Your task to perform on an android device: My wife told me to view the comparison of Samba OG Shoes with others before purchasing them, so compare these shoes with others in the adidas app.
Image 1: 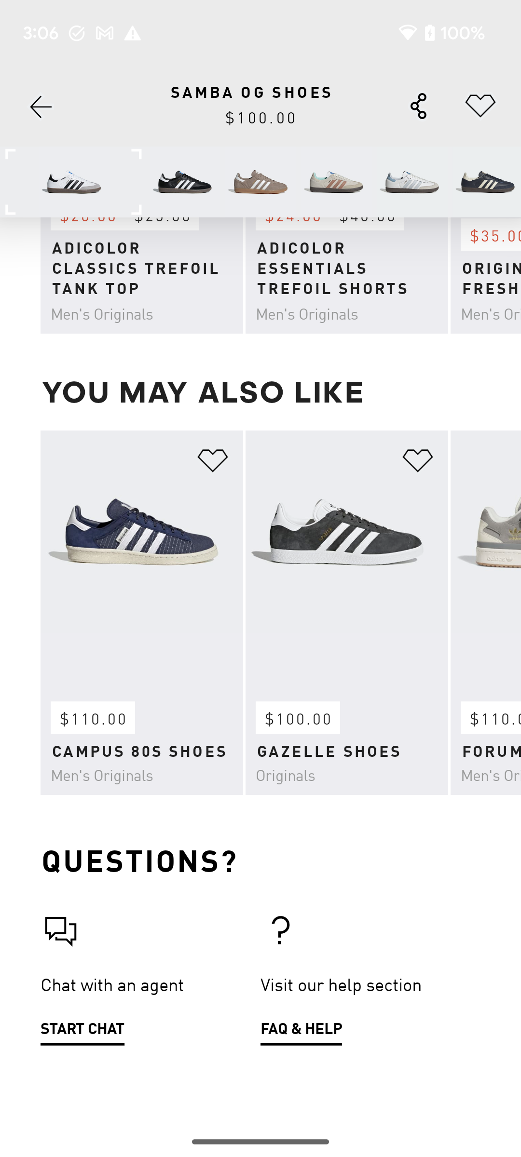
Swipe left to view more shoes of this category.
Step 1: scroll right
Image 2: 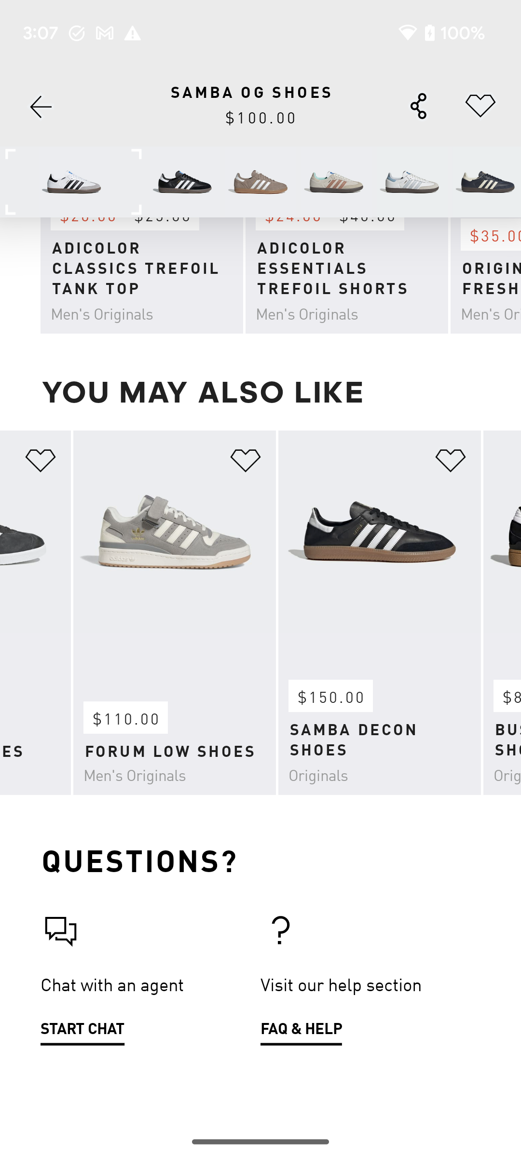
Swipe left to view more shoes of this category.
Step 2: scroll right